Your task to perform on an android device: I want to shop for sports shoes by Style, so apply the style filter for me and view the  Sneakers shoes for me on the eBay app.
Image 0: 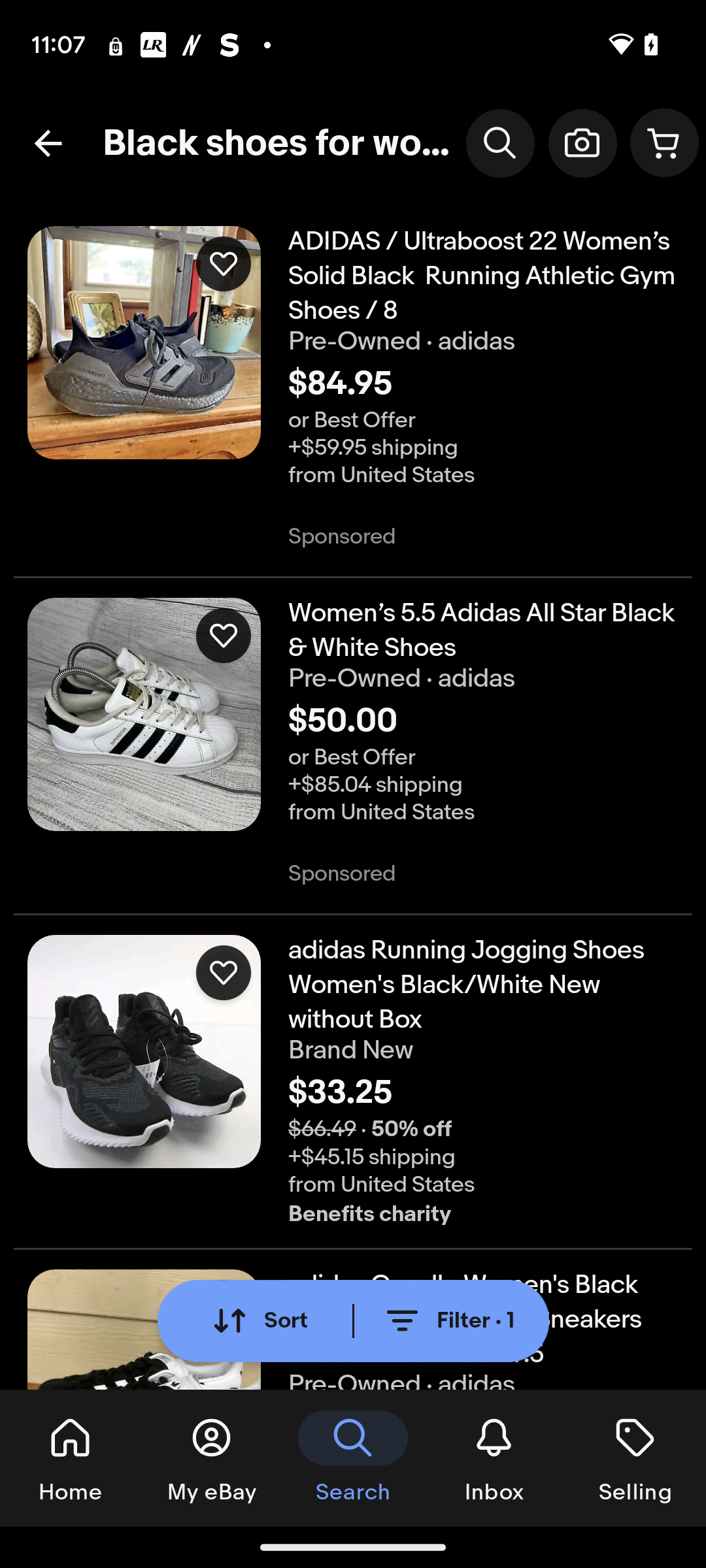
Click on the tab Filter.
Step 0: click (448, 1321)
Image 1: 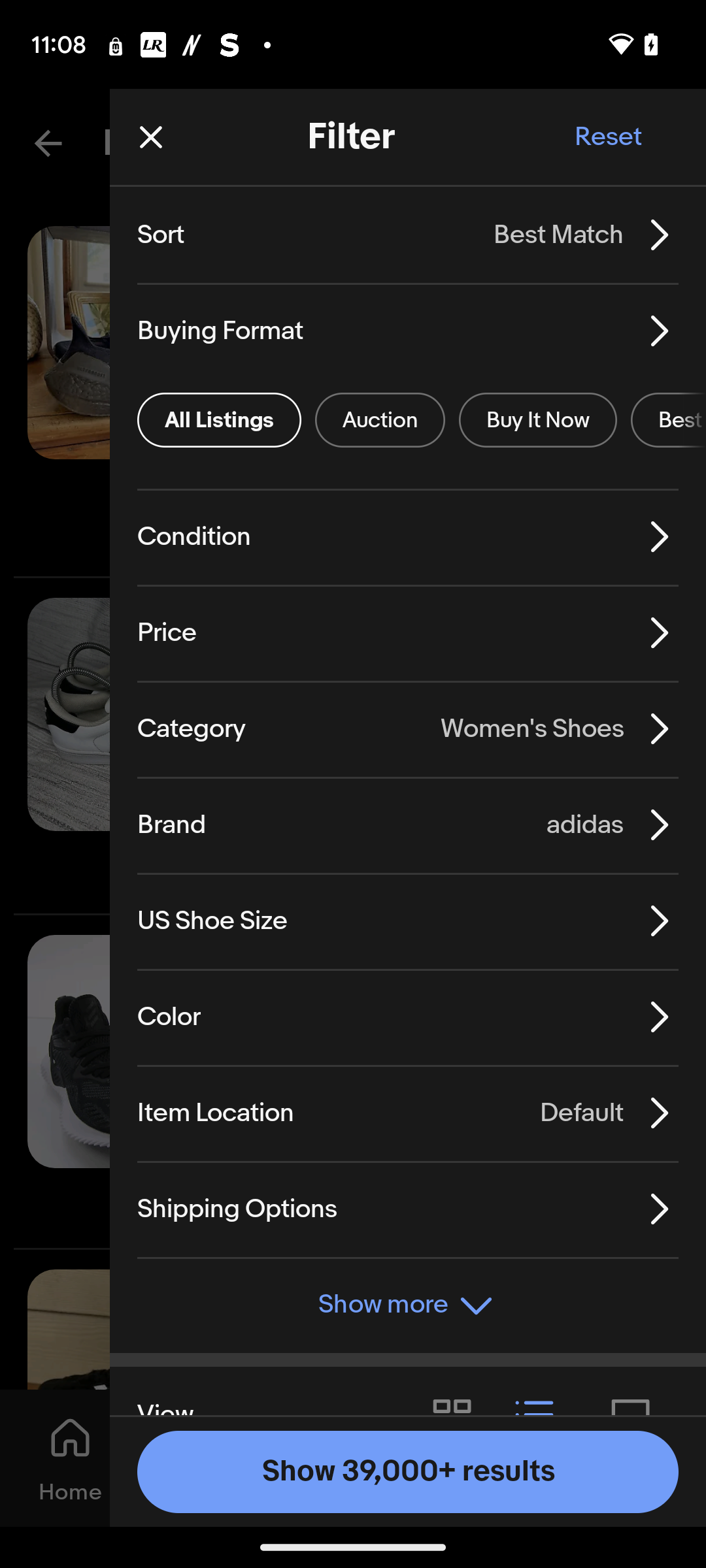
Scroll up the list.
Step 1: scroll down
Image 3: 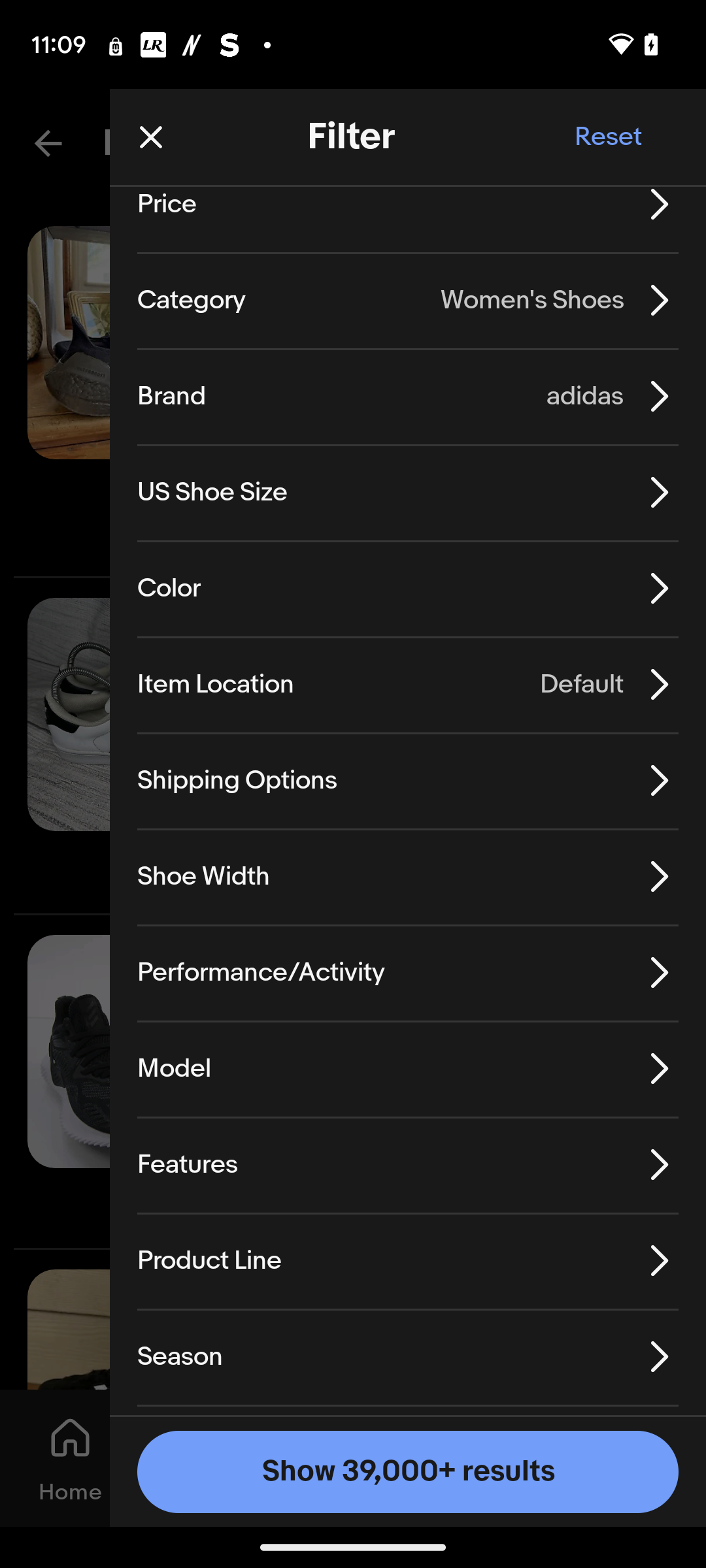
Scroll up the list.
Step 3: scroll down
Image 4: 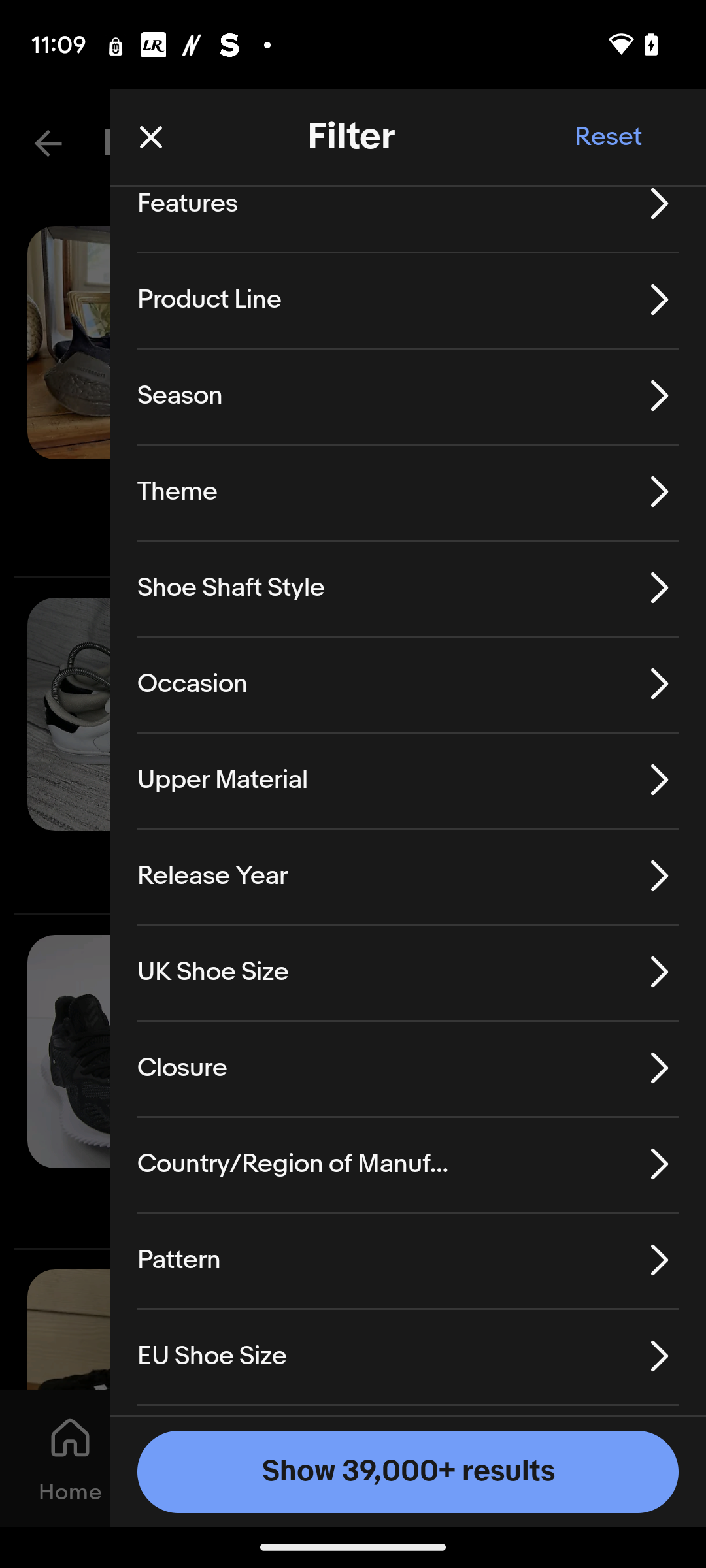
Scroll up the list.
Step 4: scroll down
Image 5: 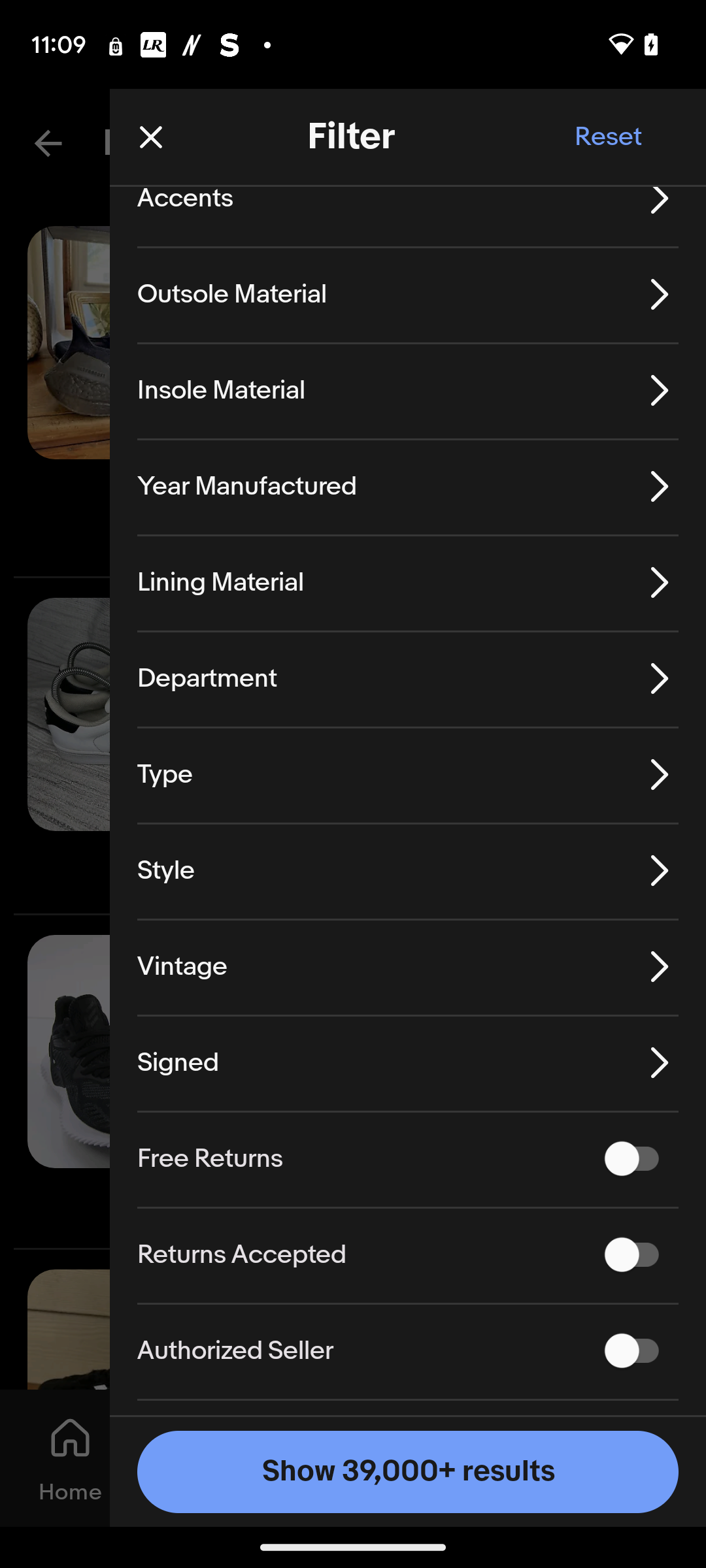
Click on the tab "Style".
Step 5: click (166, 870)
Image 6: 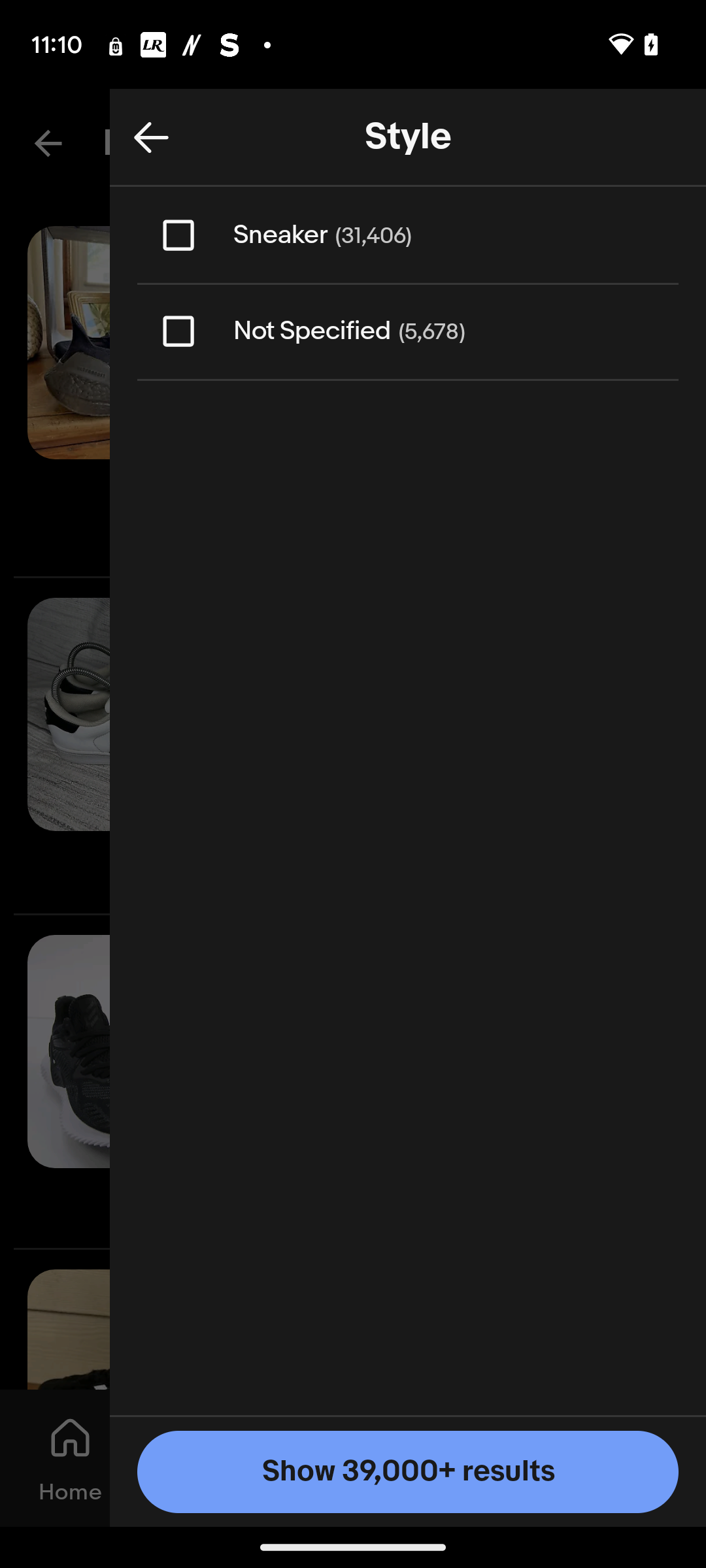
Click on the checkbox of the "sneaker".
Step 6: click (175, 223)